Your task to perform on an android device: Add bottle gourd kaddu sorakaya to the cart on the Vijetha Live app.
Image 0: 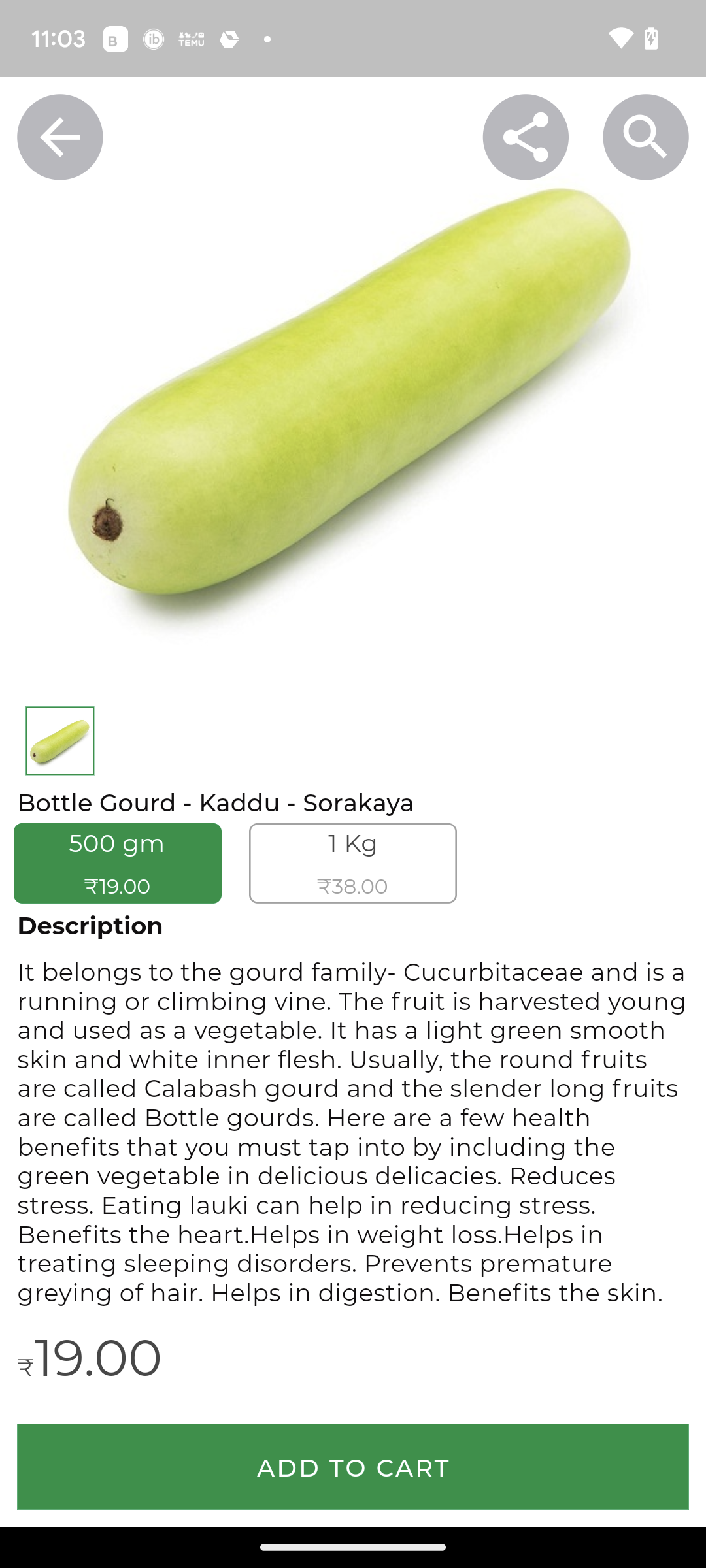
Click on add to cart at the bottom of the screen.
Step 0: click (352, 1467)